Your task to perform on an android device: Open the Expedia app and review the flight's departure and arrival times, airlines, aircraft and fares
Image 0: 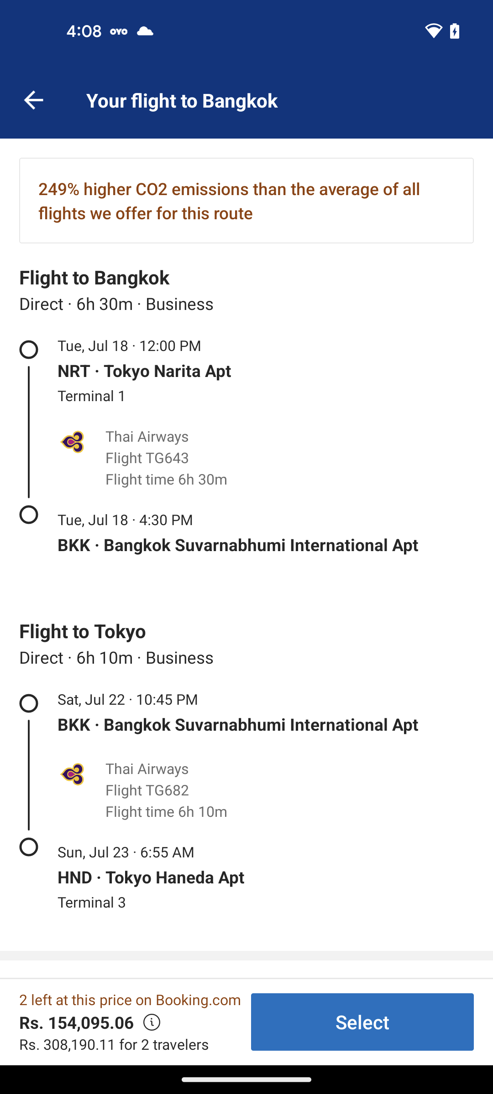
Open Expedia App
Step 0: open app "Expedia"
Image 2: 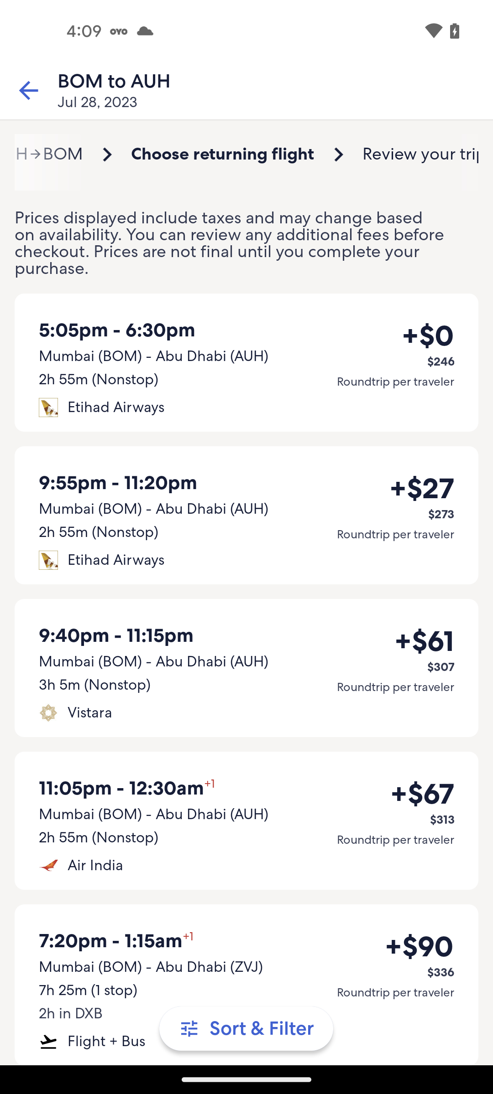
Click on the second flight option
Step 2: click (153, 509)
Image 3: 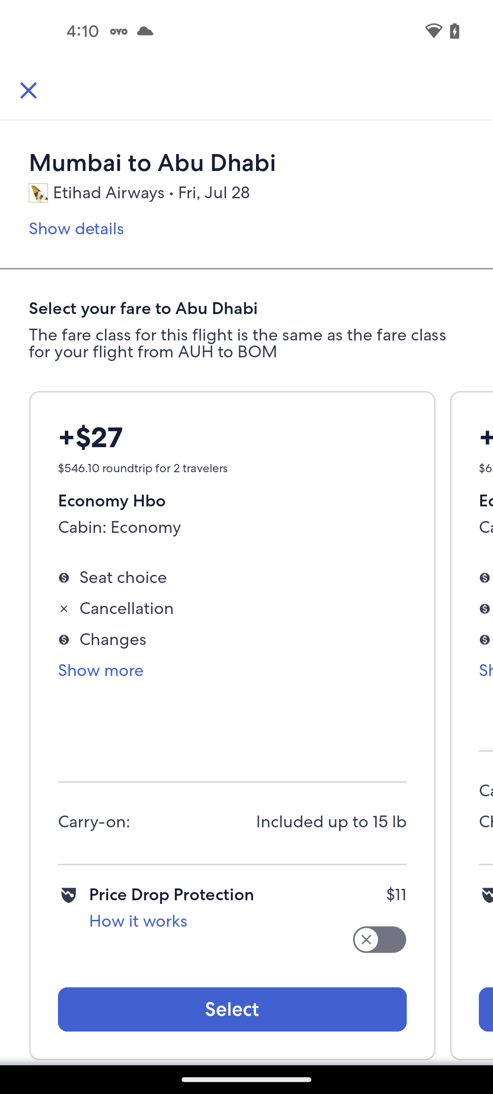
Click on the select button at the bottom of the screen
Step 3: click (232, 1009)
Image 4: 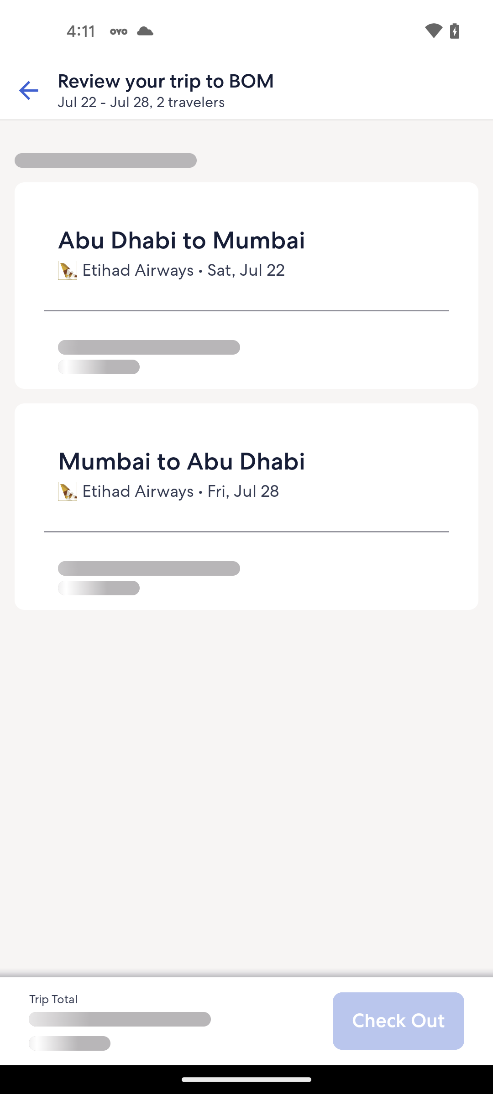
Click on the select button at the bottom of the screen
Step 4: wait
Image 5: 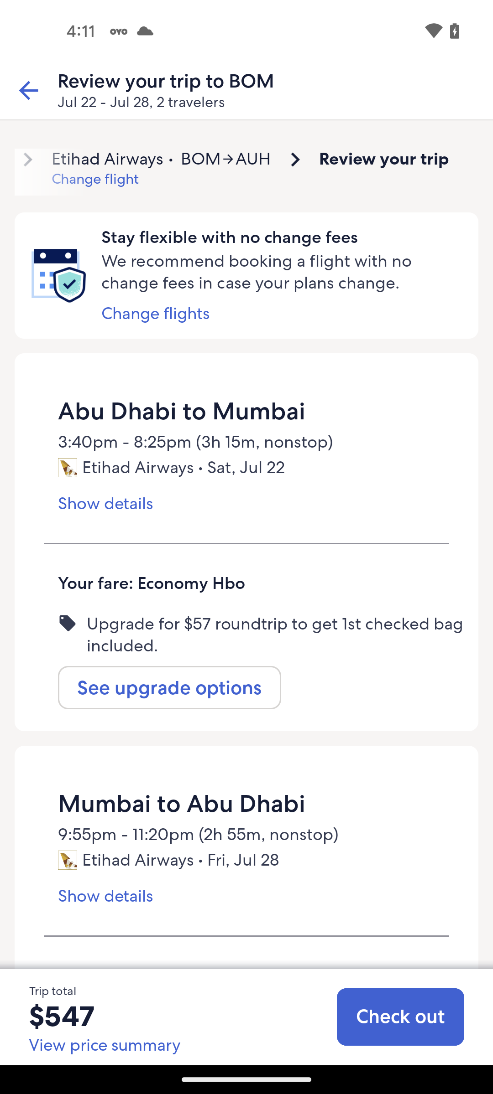
Click on the show details under departure flight
Step 5: click (105, 503)
Image 6: 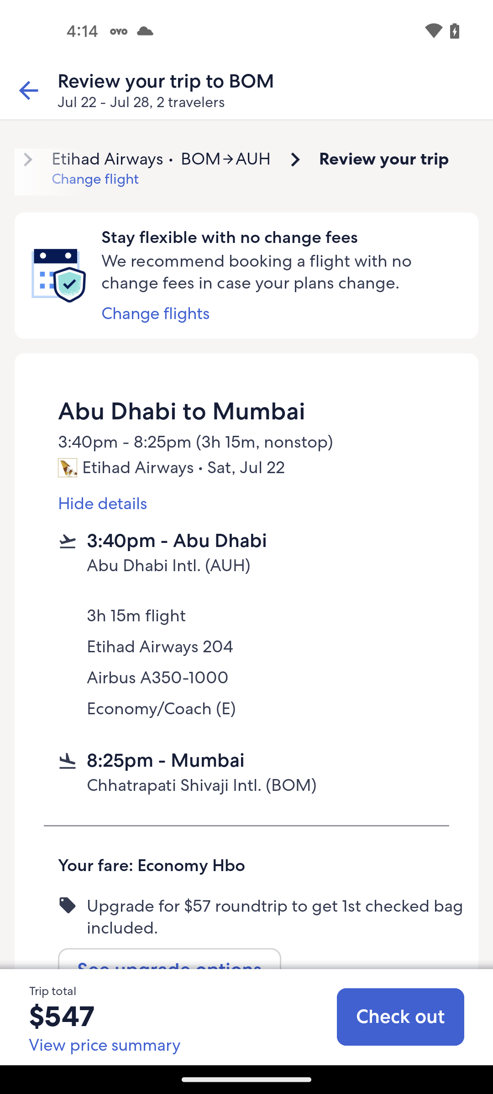
Swipe up 
Step 6: scroll down
Image 7: 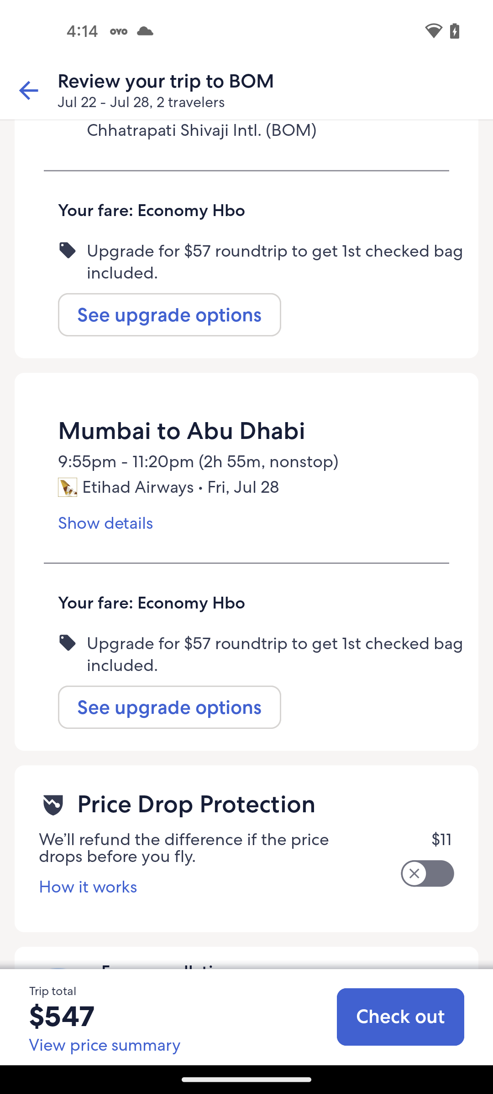
Click on the show details under arrival flight
Step 7: click (105, 523)
Image 8: 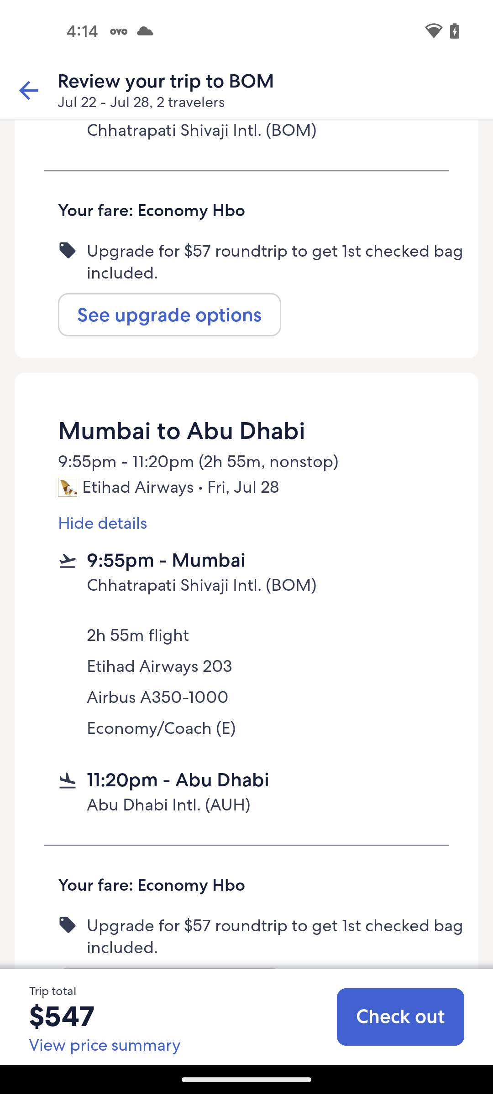
Click on the view price summary under price at the bottom left corner of the screen
Step 8: click (105, 1045)